Your task to perform on an android device: Track exchange rates of US dollars (USD) and Indian rupees (INR), setup alerts for 1 USD = 85 INR, and also view the exchange history of one year using the Xe currency converter app.
Image 0: 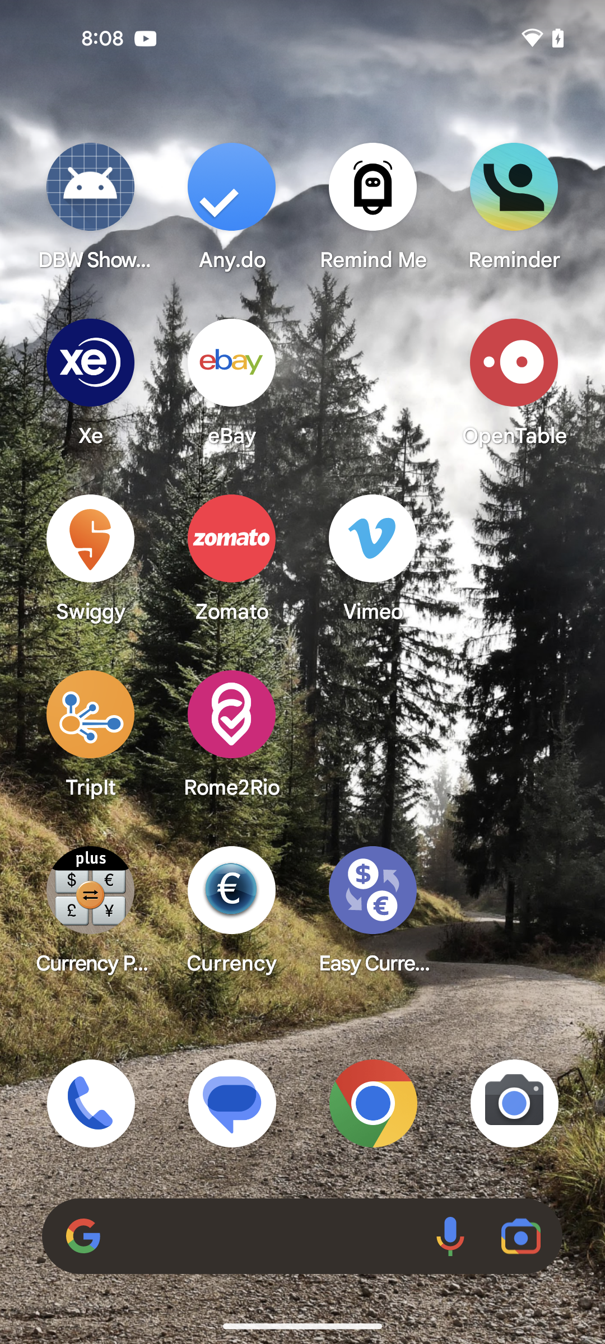
Step 0: open app "Xe"
Image 1: 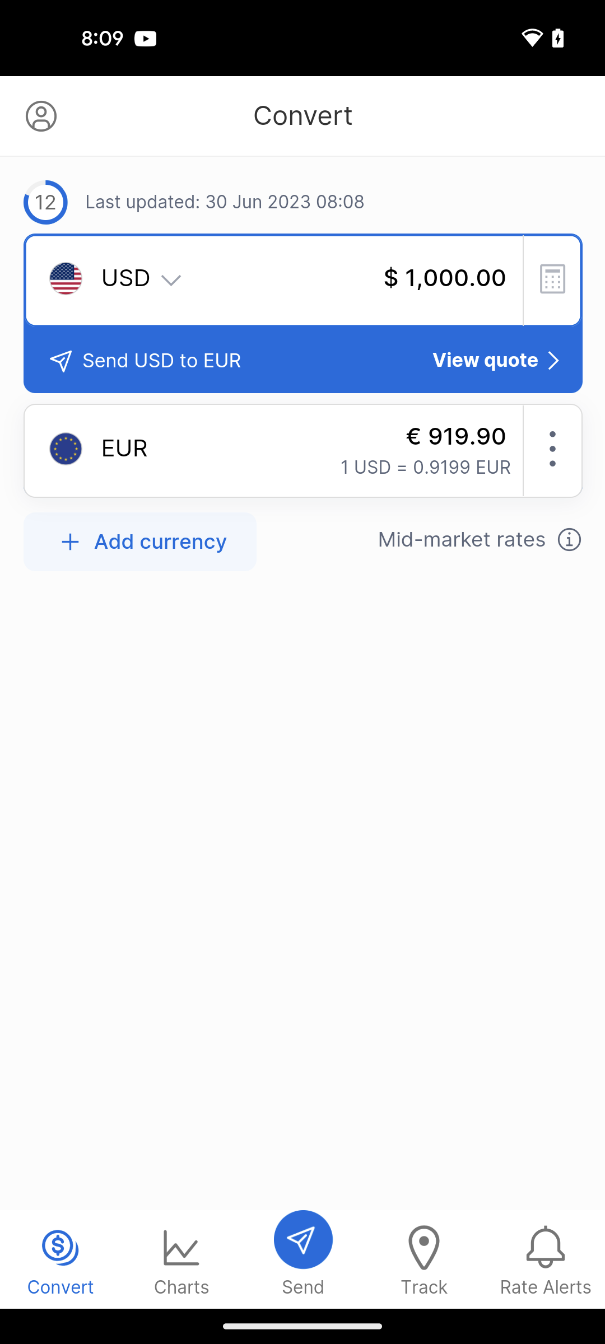
Click on the charts button at the bottom of the screen.
Step 1: click (182, 1259)
Image 2: 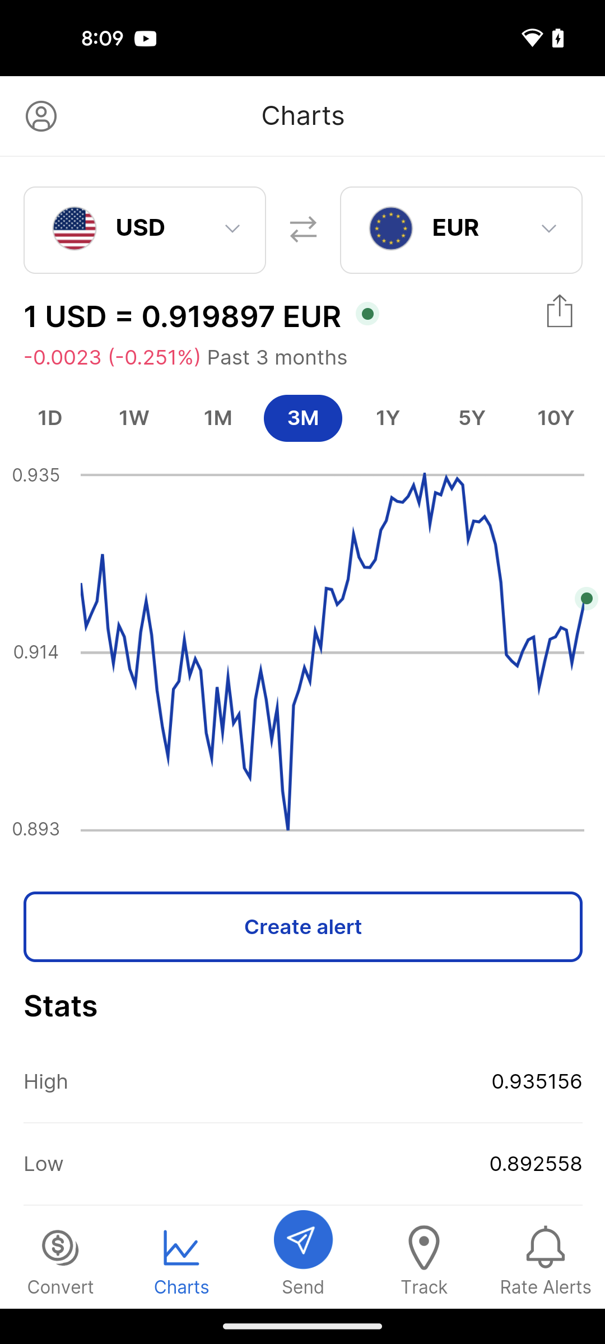
Click on the EUR button at the top of the screen.
Step 2: click (460, 230)
Image 3: 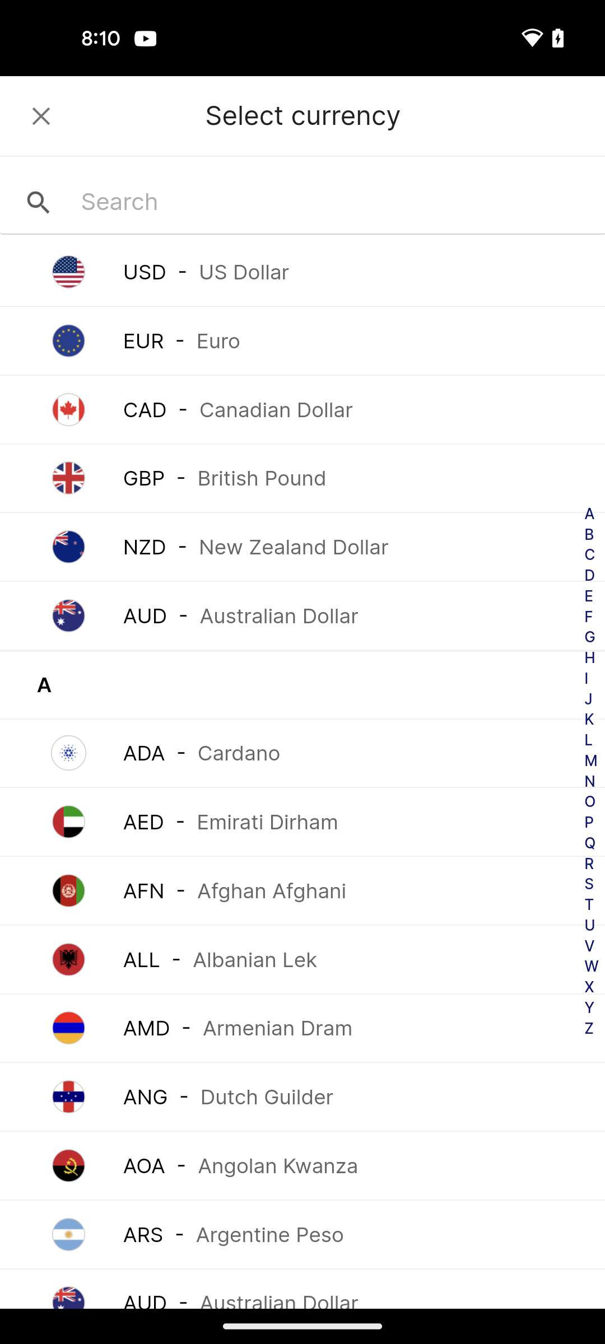
Click on the search bar.
Step 3: click (460, 230)
Image 4: 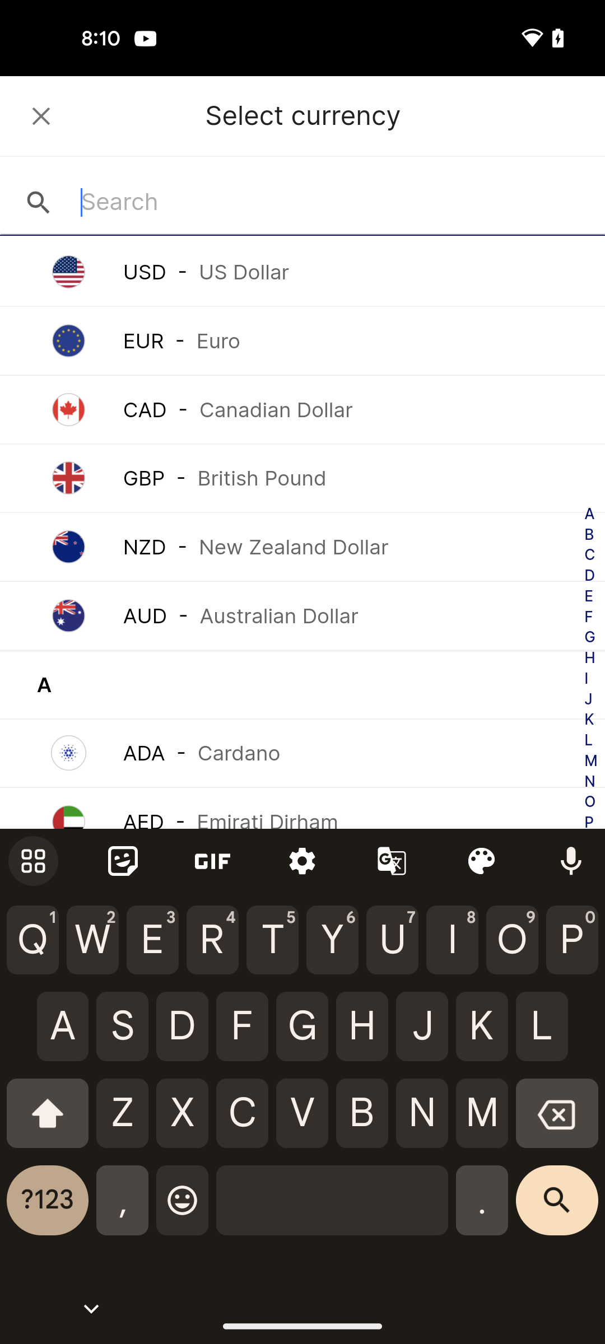
Search for INR - Indian Rupees
Step 4: type "INR"
Image 5: 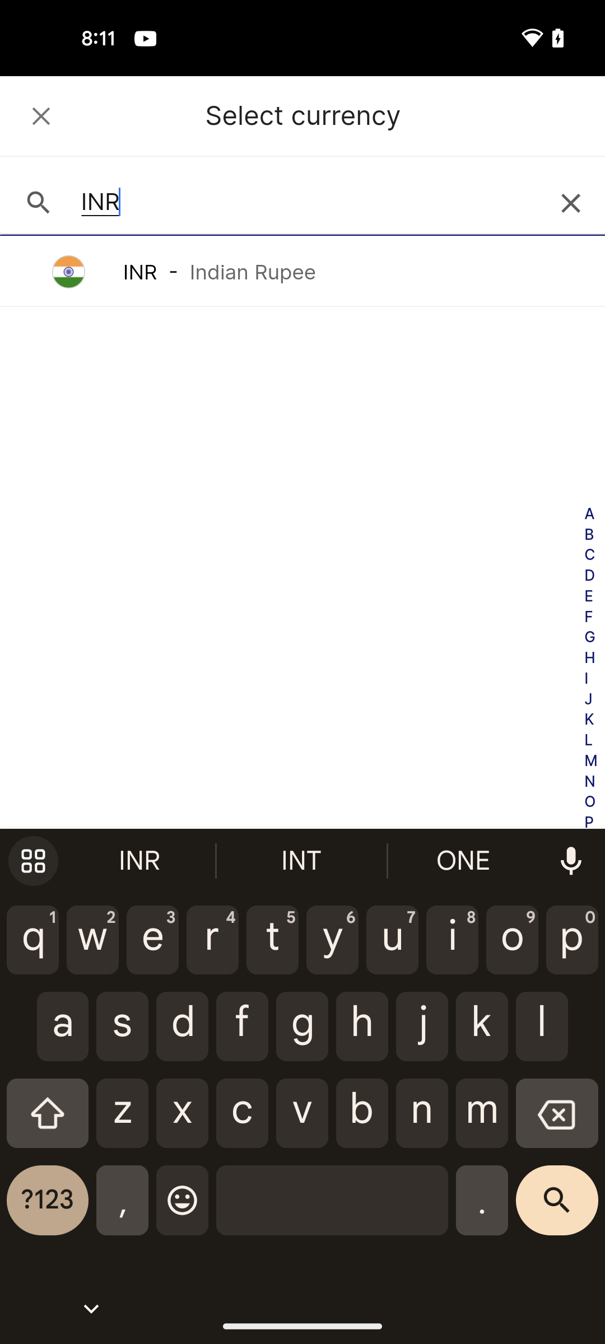
Click on the INR button
Step 5: click (302, 272)
Image 6: 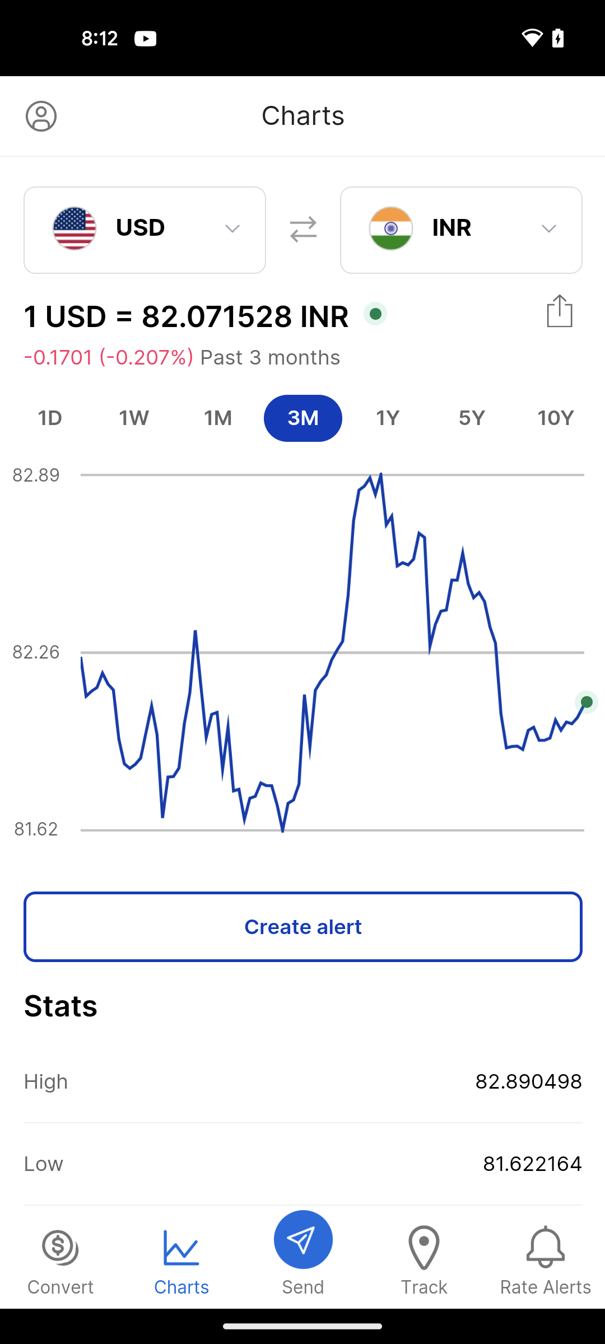
Now click on the 1Y button to view the history of last one year.
Step 6: click (388, 418)
Image 7: 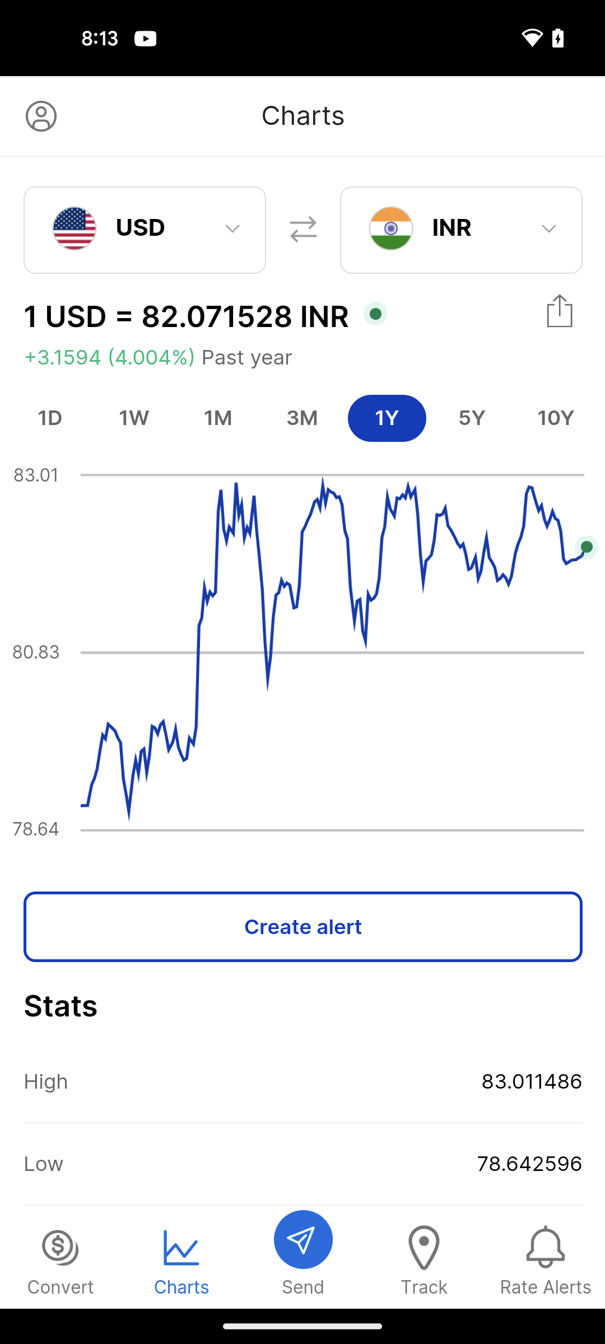
Click on the create alert
Step 7: click (304, 927)
Image 8: 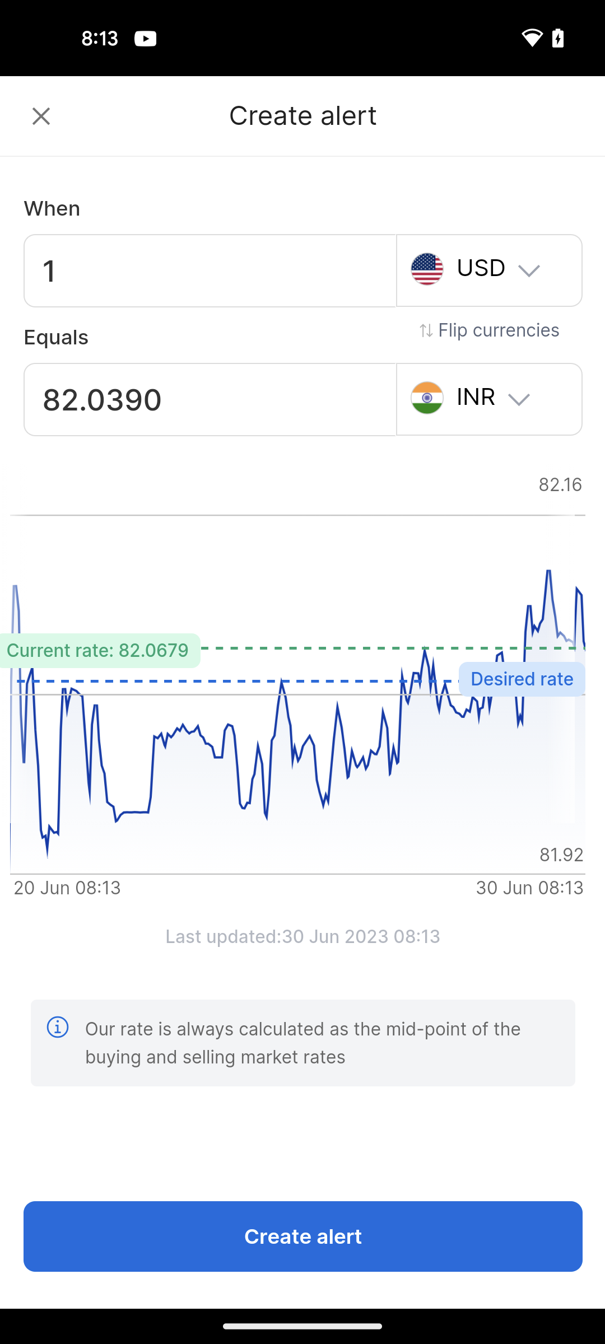
Type 85 ahead of the INR button
Step 8: click (133, 418)
Image 9: 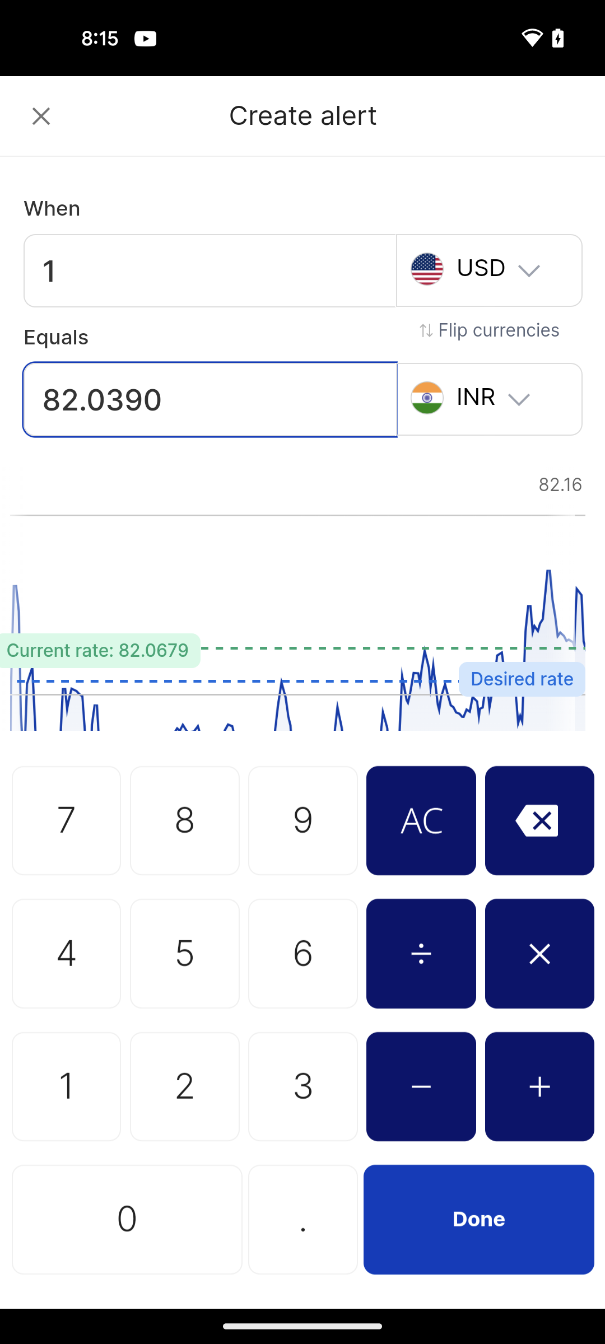
Type 85 ahead of the INR button
Step 9: click (304, 693)
Image 10: 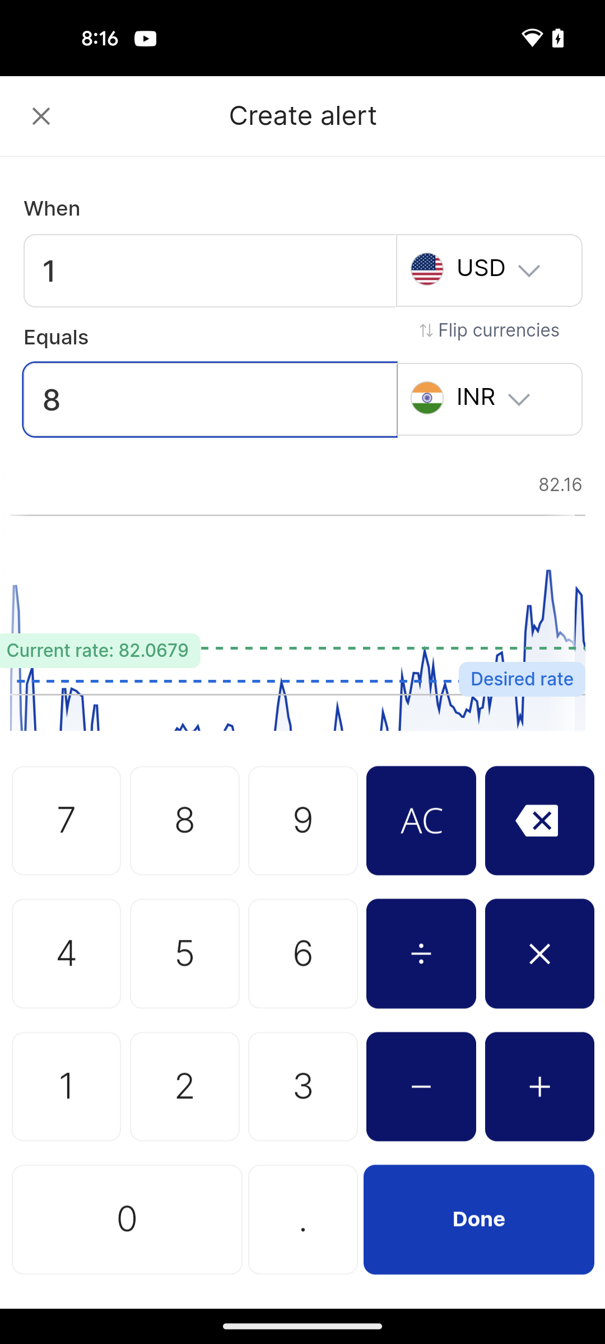
Type 85 ahead of the INR button
Step 10: click (304, 936)
Image 11: 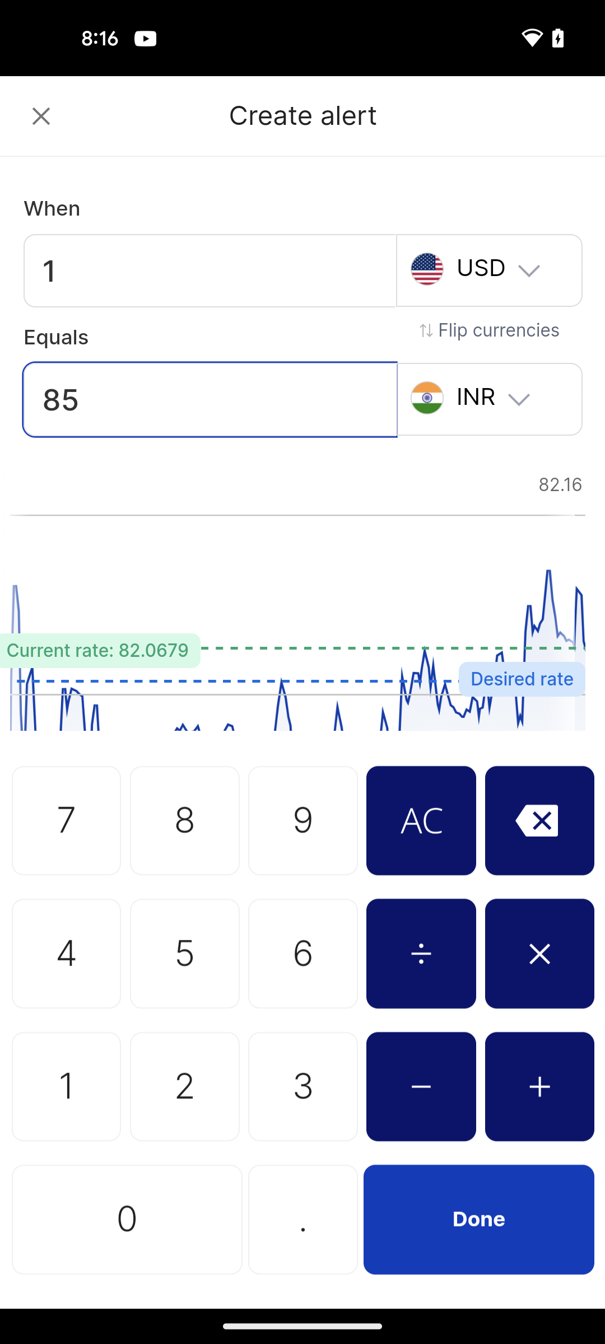
Click on the Done button
Step 11: click (545, 1259)
Image 12: 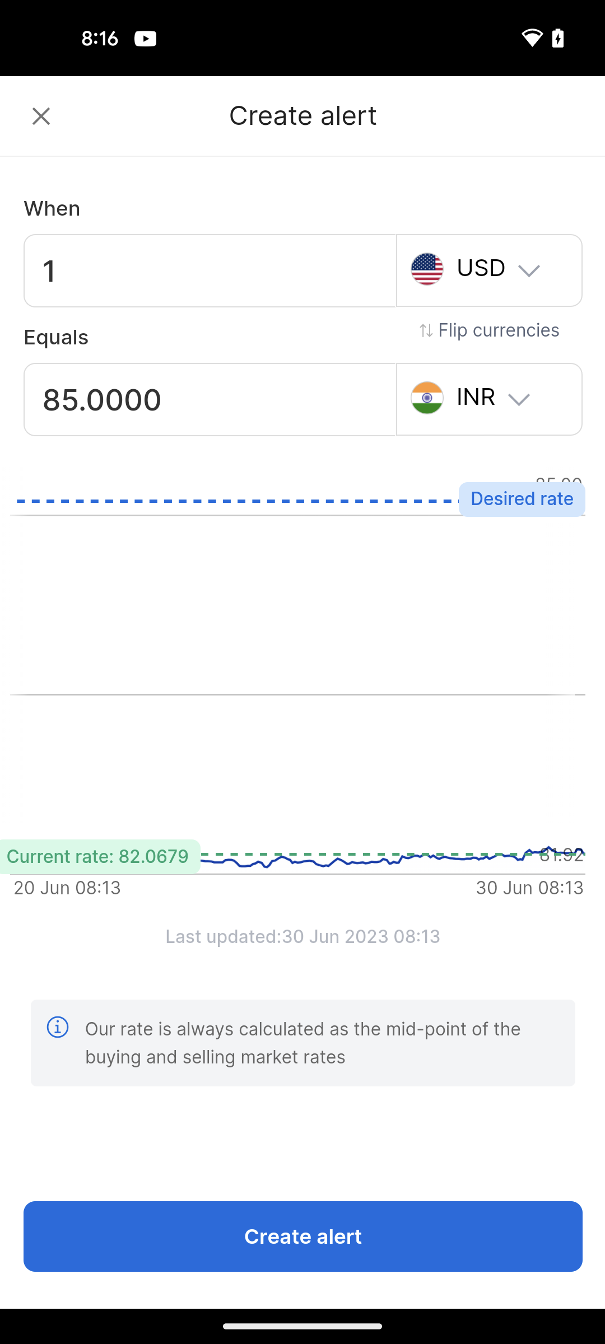
Click on the create alert again
Step 12: click (424, 1259)
Image 13: 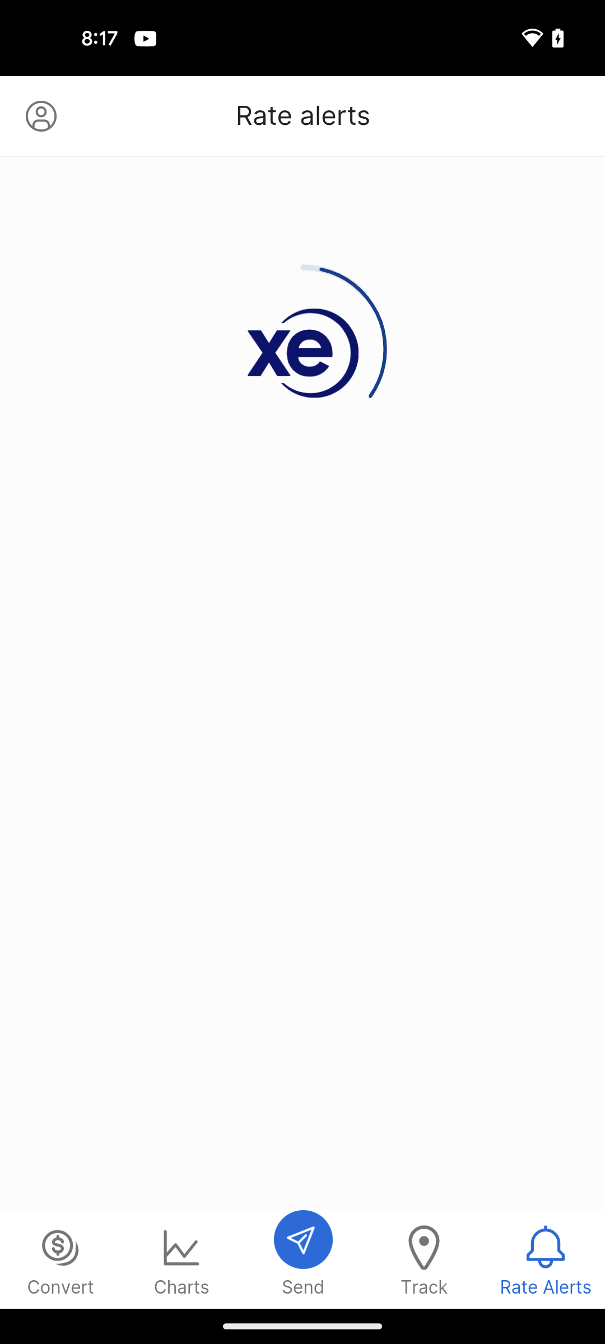
Click on the create alert again
Step 13: wait